Your task to perform on an android device: Check out the MakeMyTrip app to see the information of flights that depart before 6 AM from Sao Paulo-Guarulhos International Airport.
Image 0: 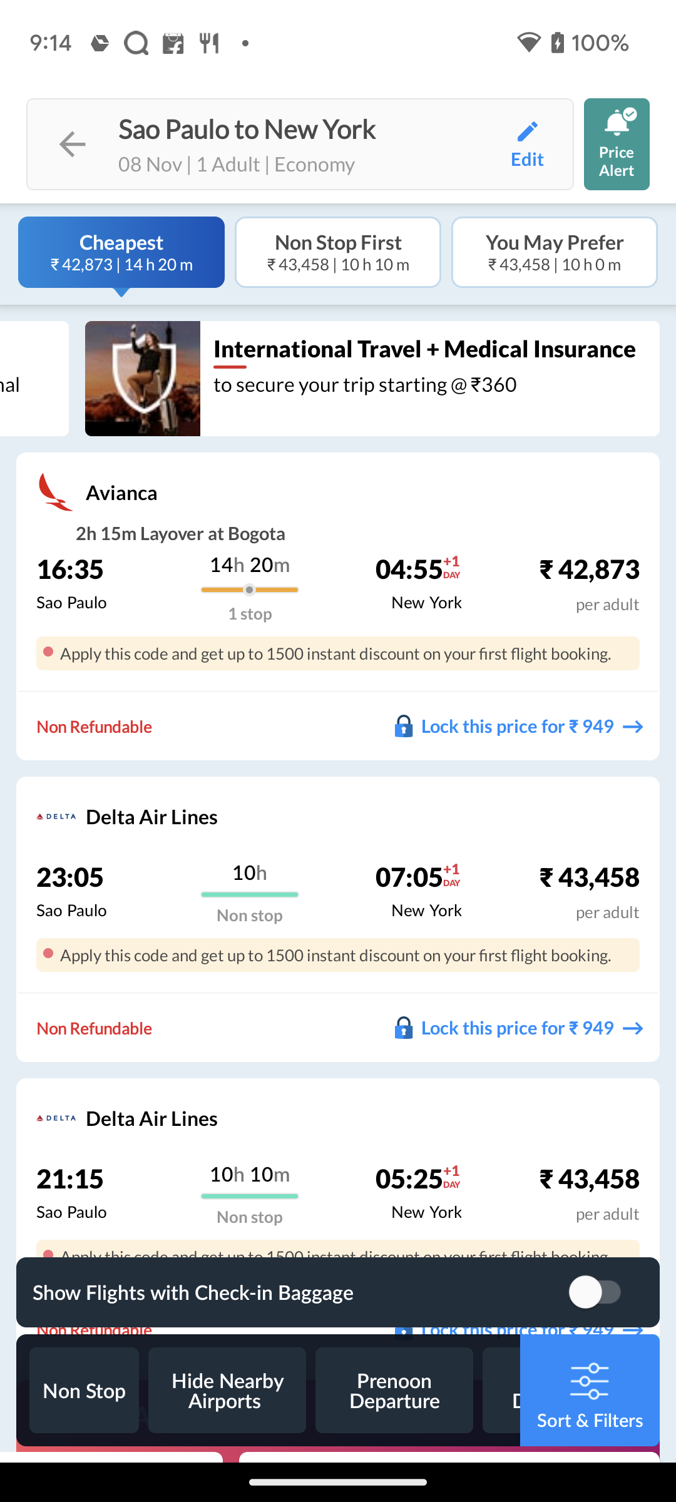
Click on the Sort & Filters option at the bottom right corner of the screen
Step 0: click (581, 1389)
Image 1: 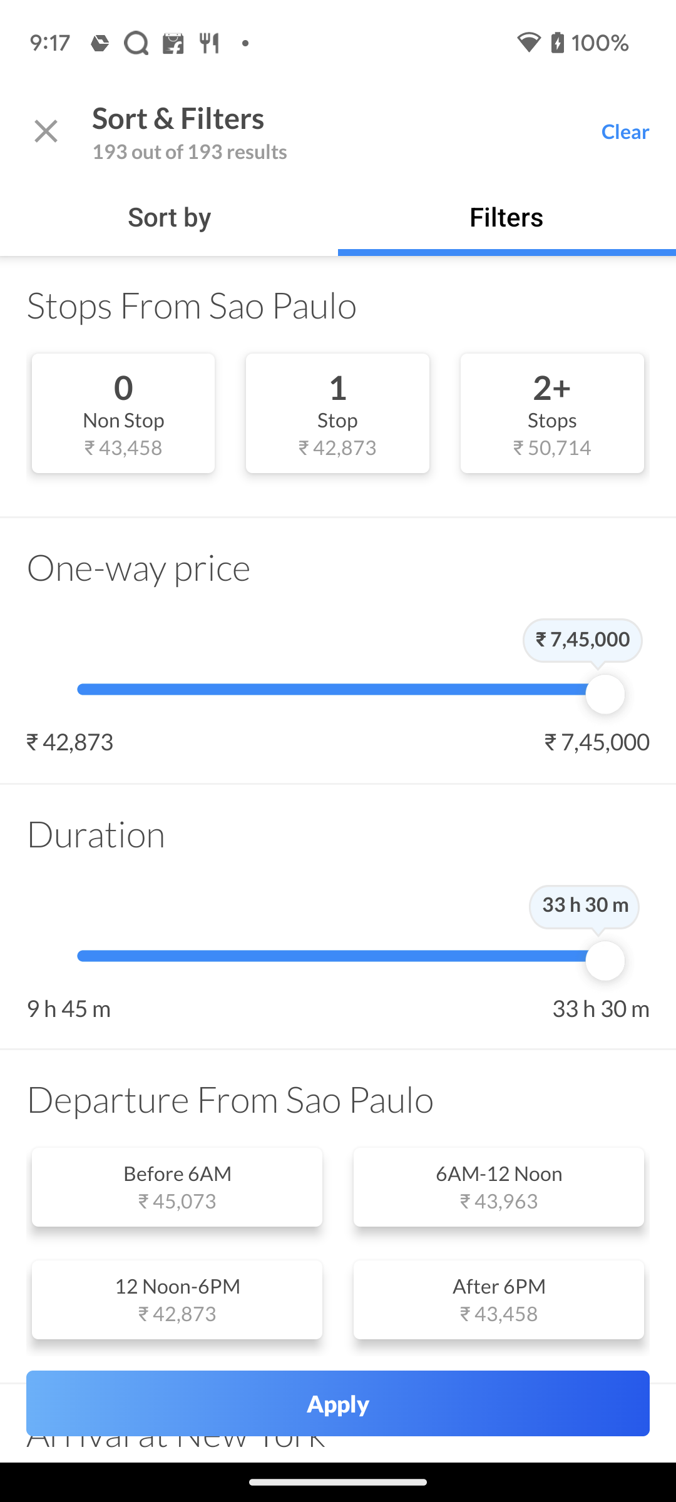
Select Departure Before 6 AM
Step 1: click (177, 1173)
Image 2: 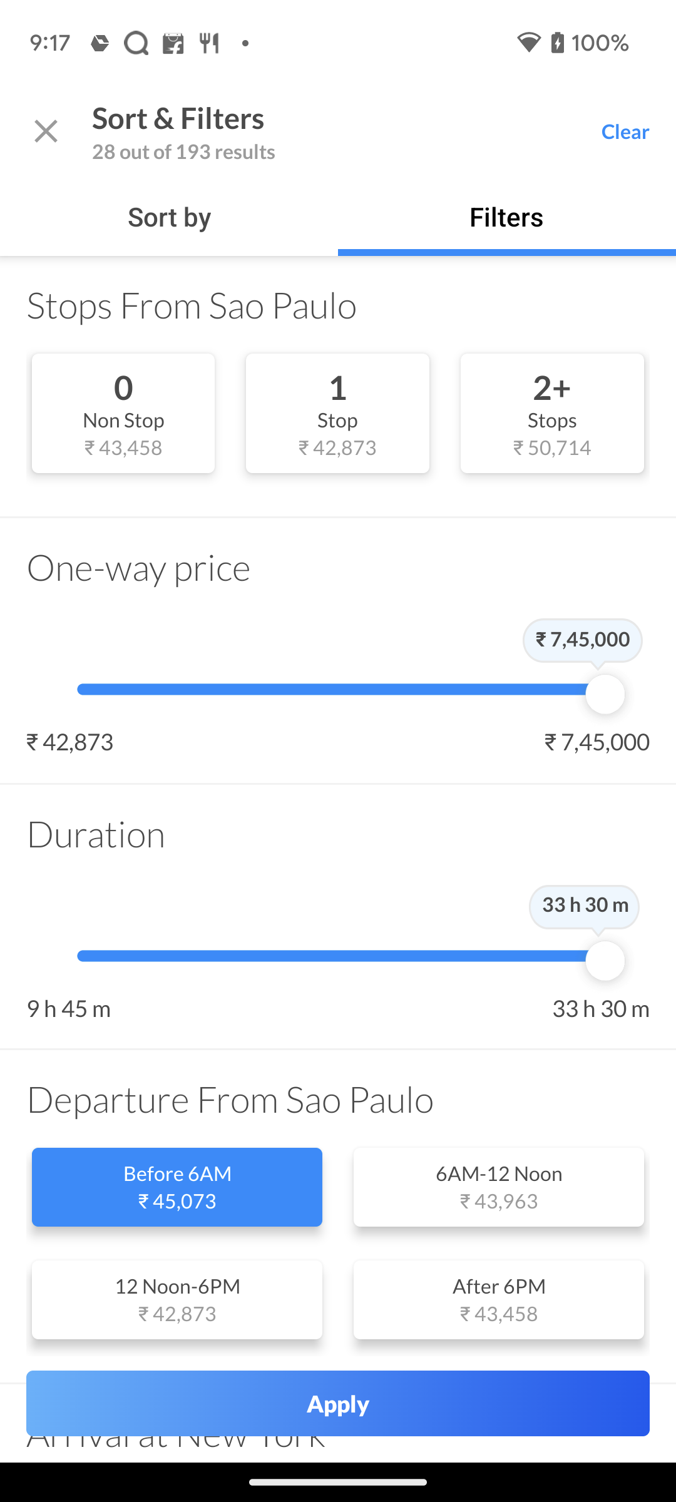
Click on Apply at the bottom of the screen
Step 2: click (394, 1391)